Your task to perform on an android device: Forward an email from Google Security alert to dbwscratch.test.id6@gmail.com .
Image 0: 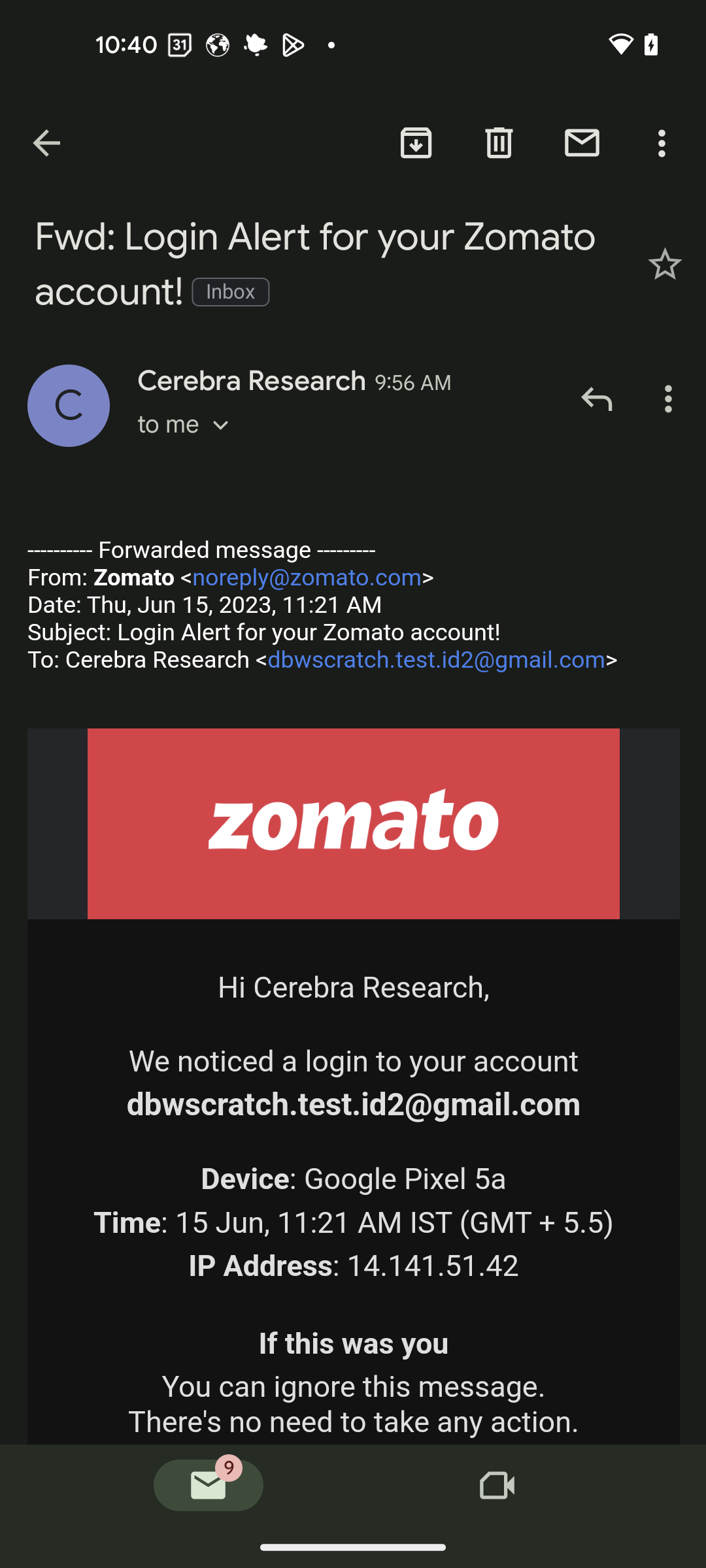
Get back to the previous page of Gmail App
Step 0: press back button
Image 1: 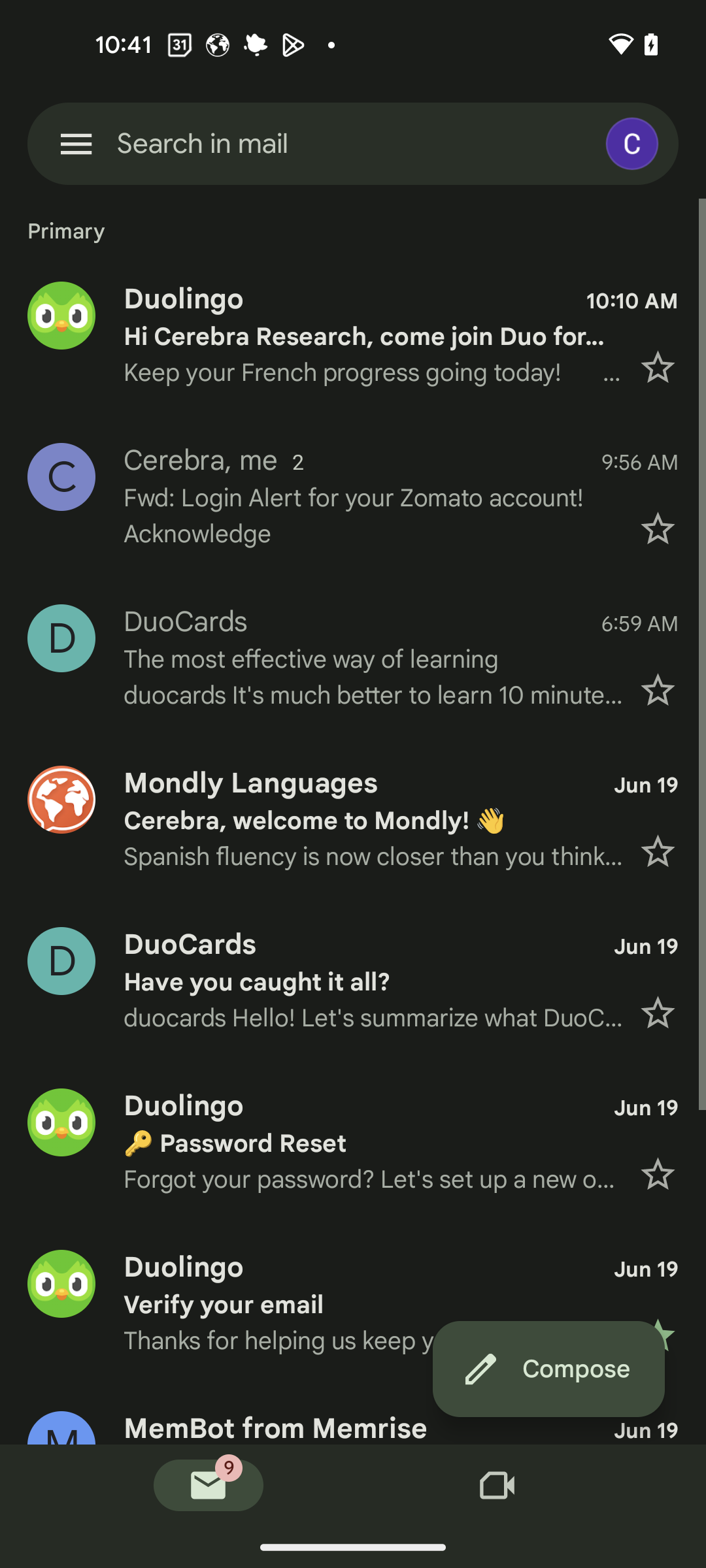
Swipe up for Google Security alert mail
Step 1: scroll down
Image 2: 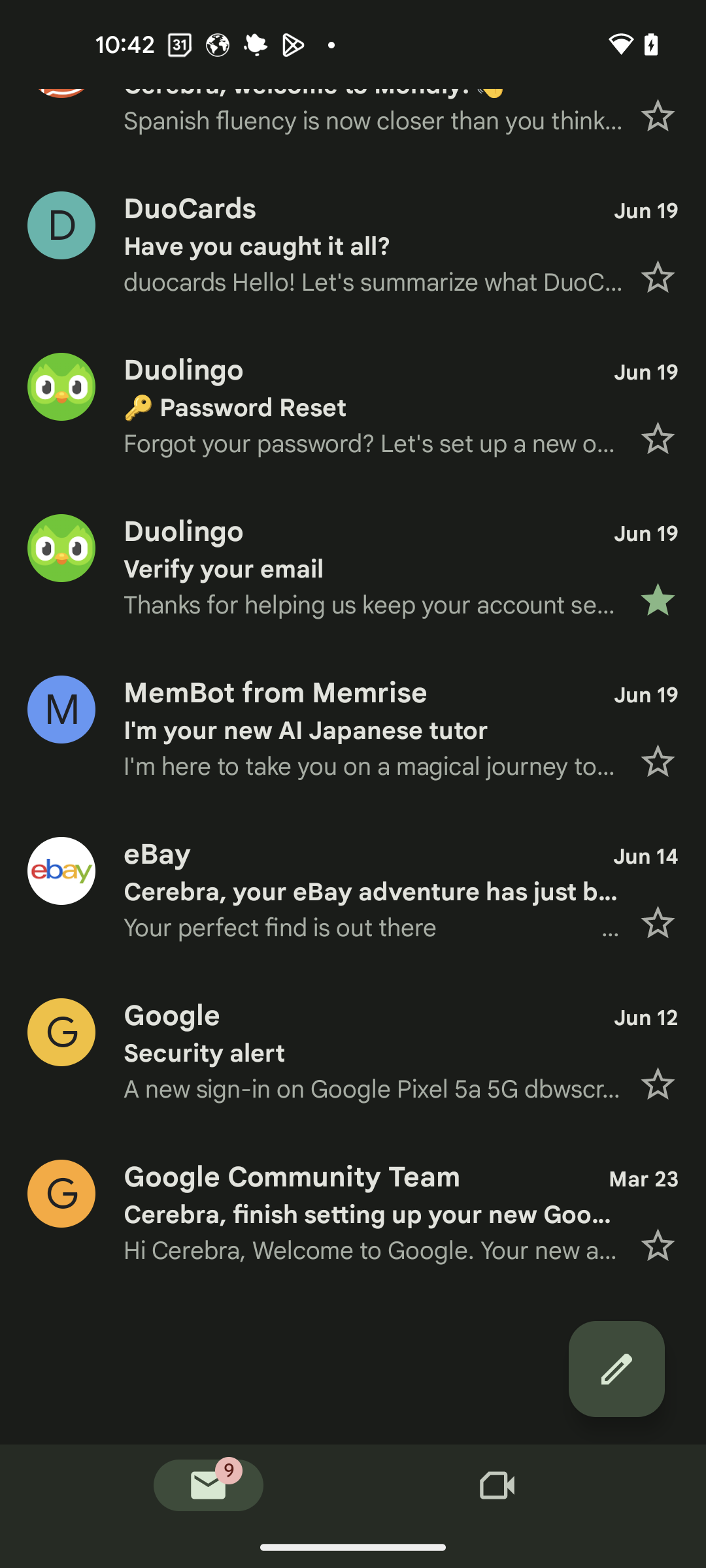
Open the Google Security alert mail
Step 2: click (373, 1053)
Image 3: 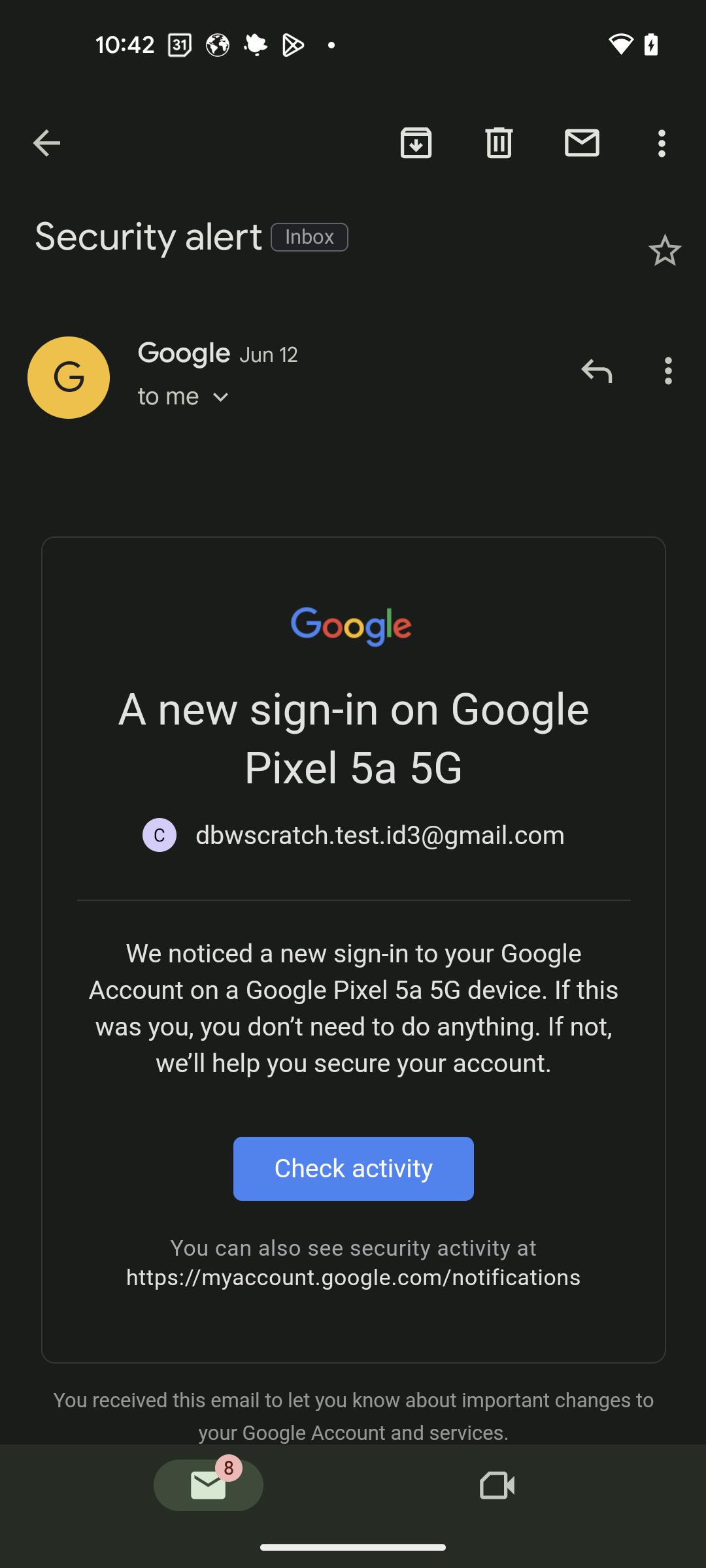
Click on the three dots more button below the star button
Step 3: click (671, 370)
Image 4: 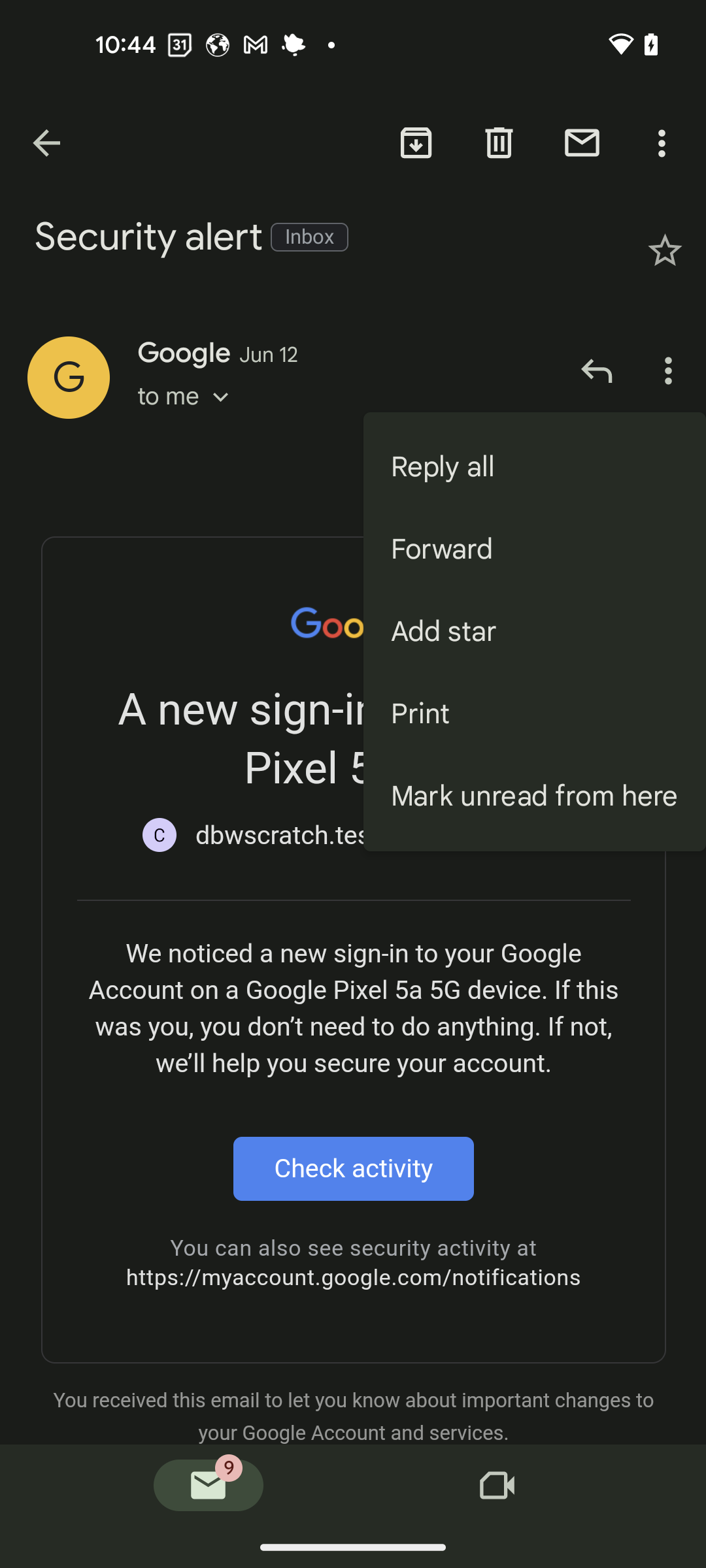
Click on the Forward option
Step 4: click (535, 549)
Image 5: 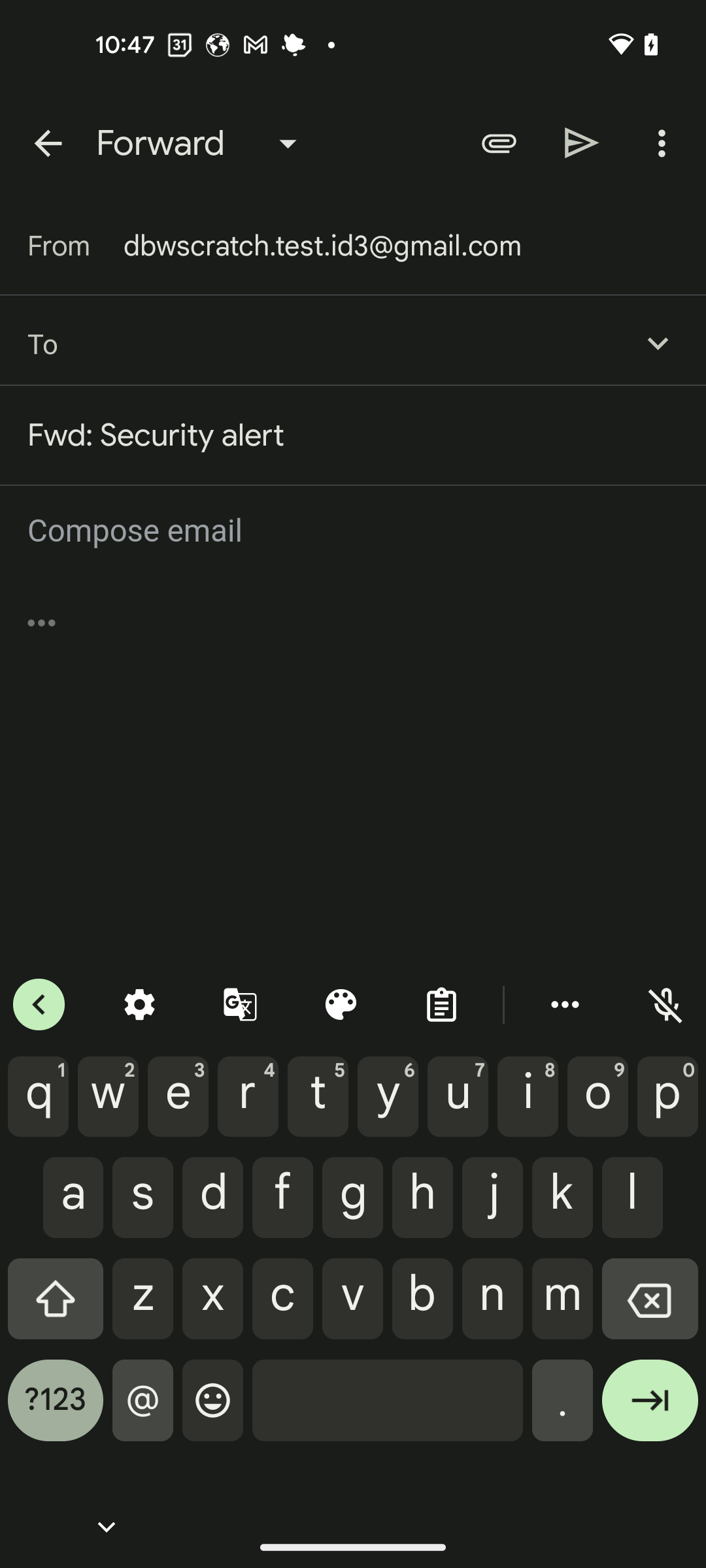
Type dbwscratch.test.id6@gmail.com in recipient mail section
Step 5: type "dbwscratch.test.id6@gmail.com"
Image 6: 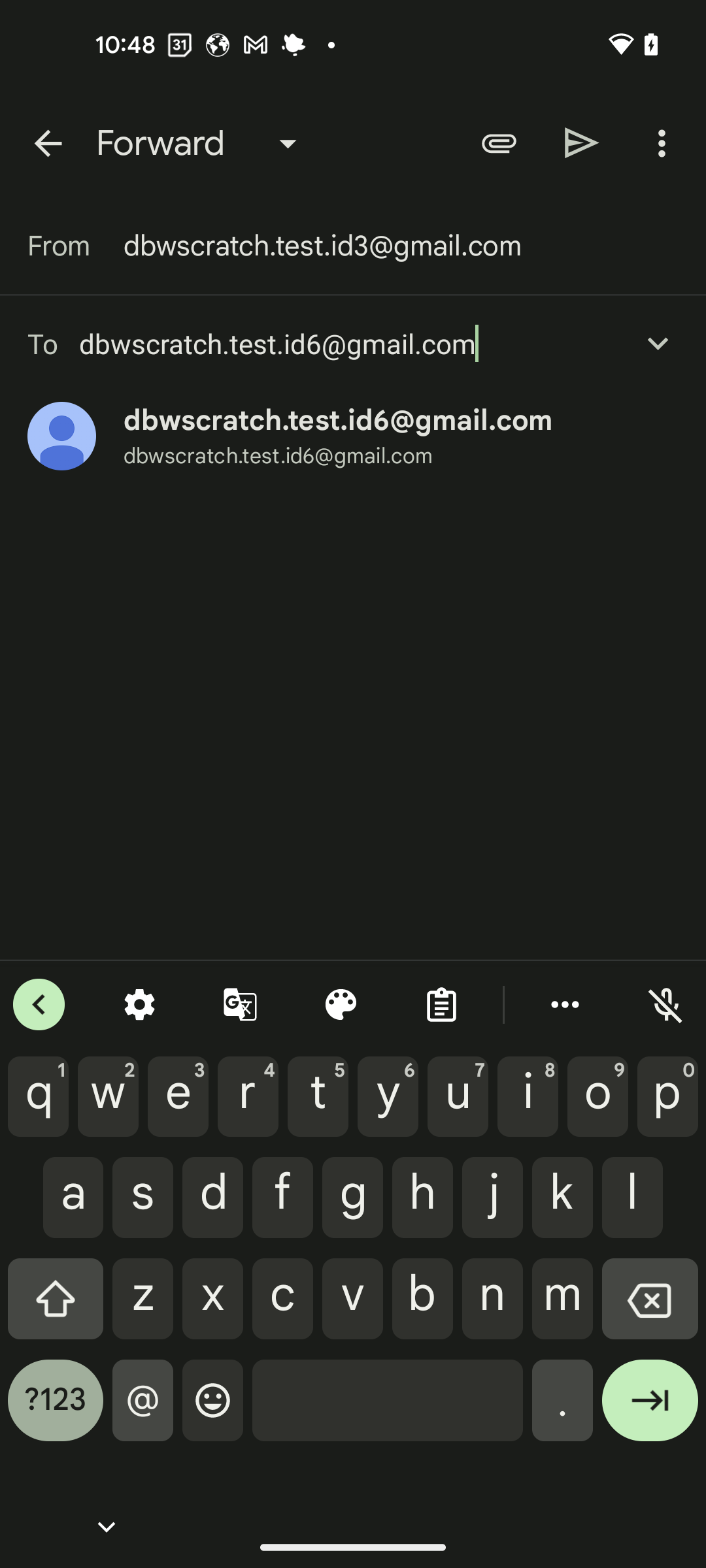
Click on the resulted mail id
Step 6: click (338, 420)
Image 7: 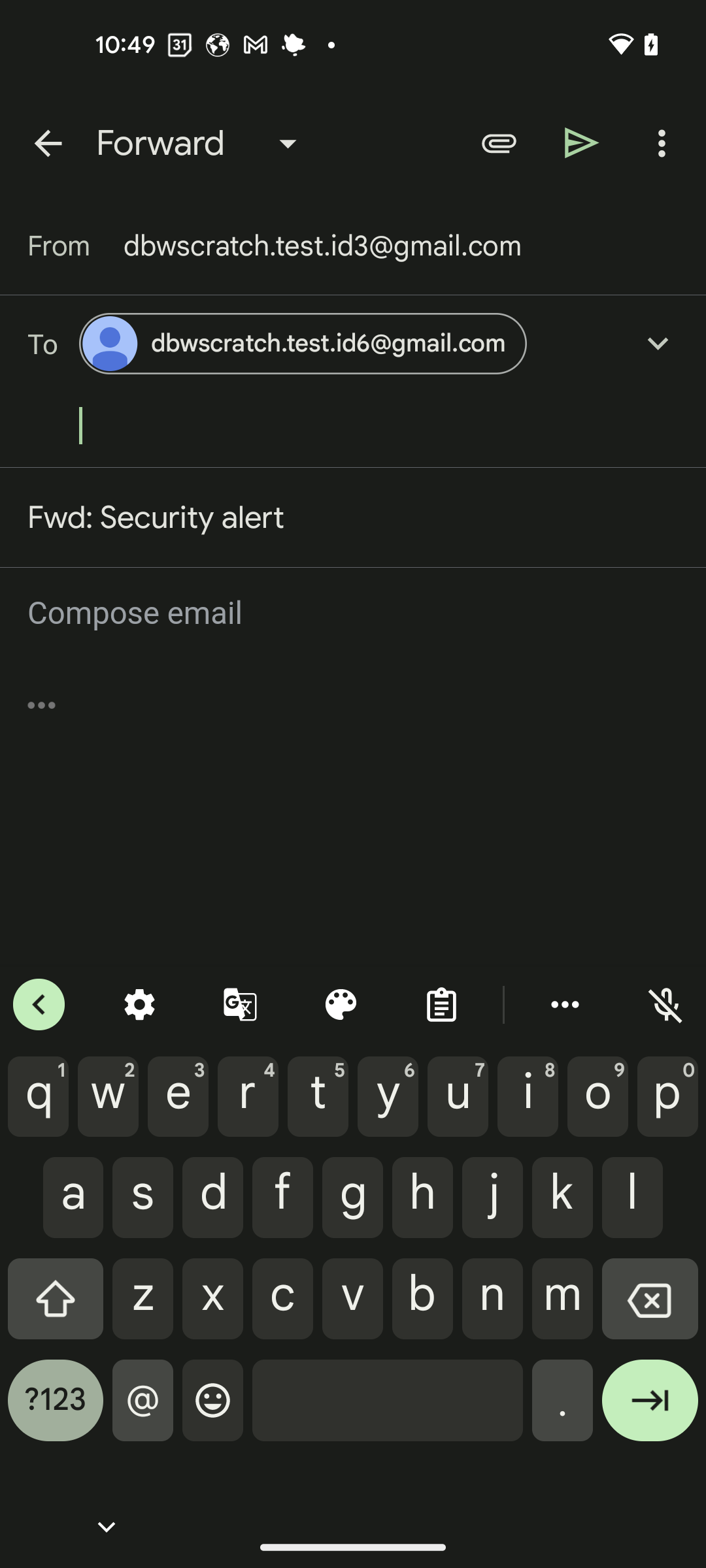
Click on the send icon
Step 7: click (582, 142)